Your task to perform on an android device: My son requires hiking shoes. So, in the eBay app, look for hiking shoes.
Image 0: 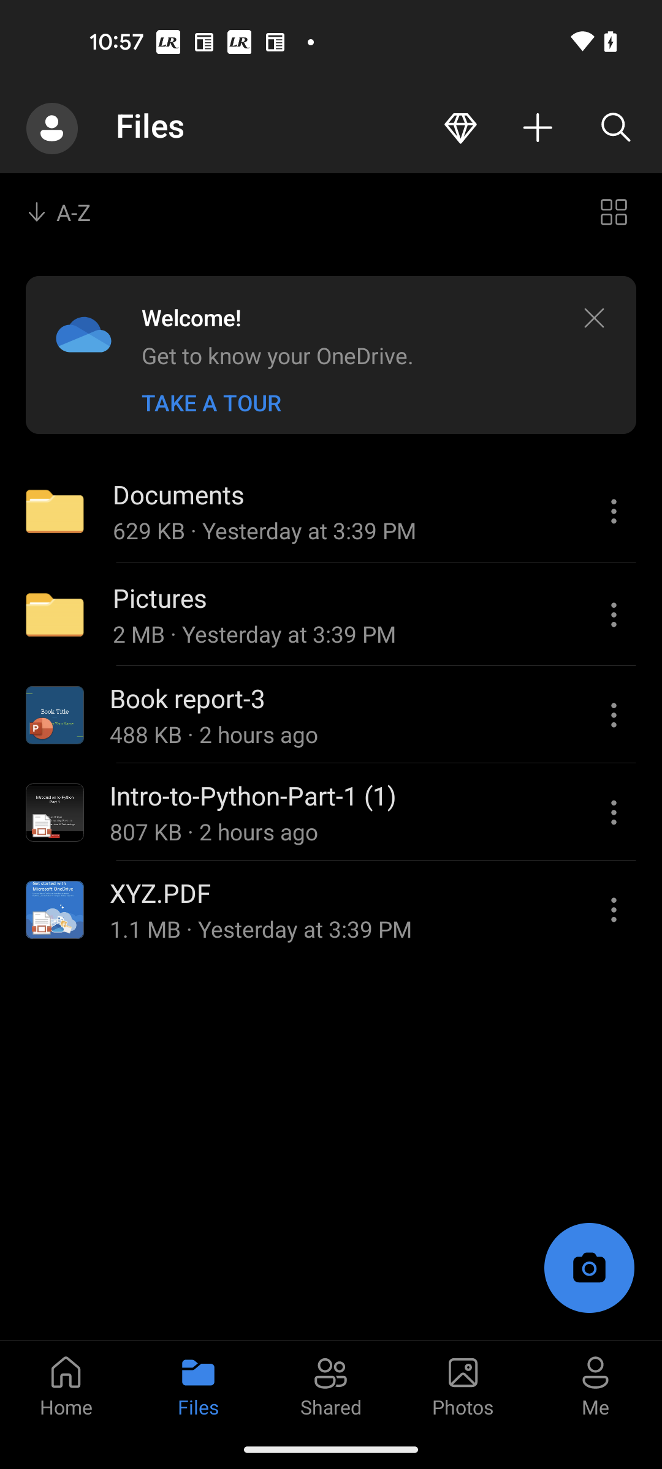
Open eBay app
Step 0: open app "eBay"
Image 1: 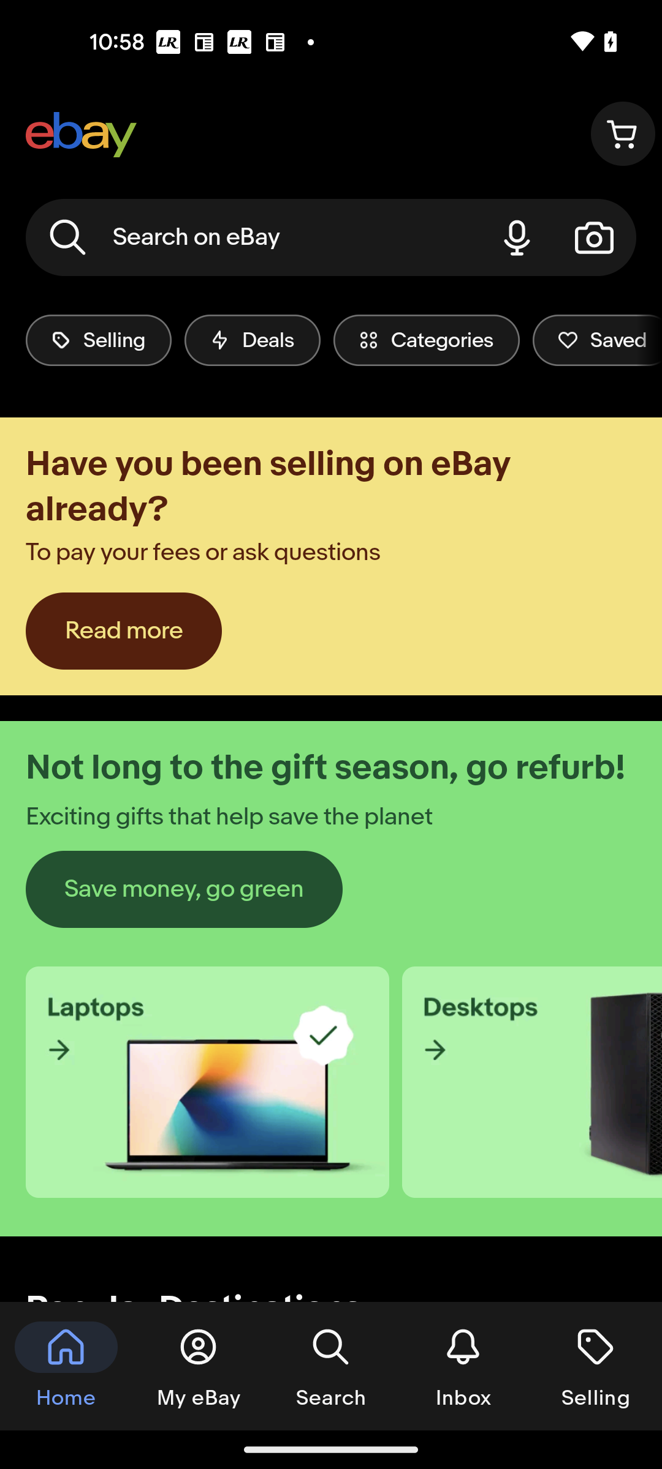
Go to the eBay search bar
Step 1: click (253, 237)
Image 2: 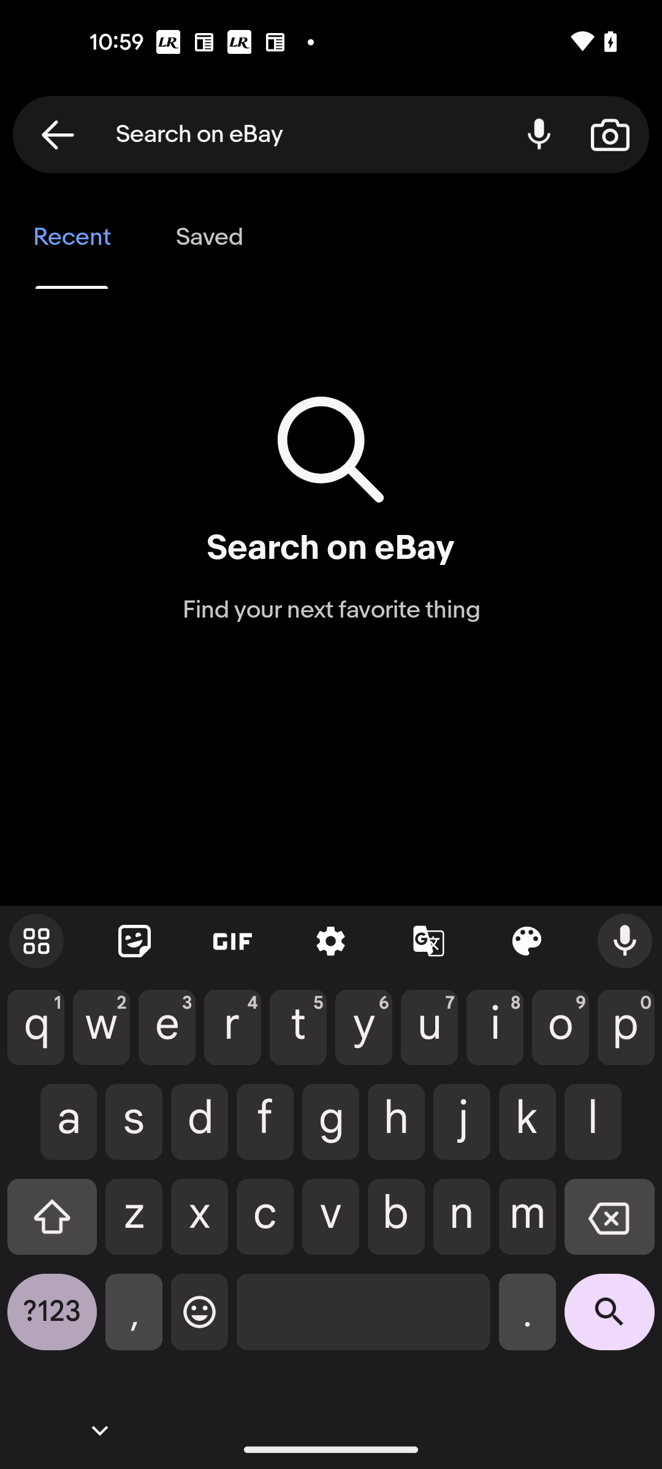
Search for hiking shoes
Step 2: type "Hiking shoes"
Image 3: 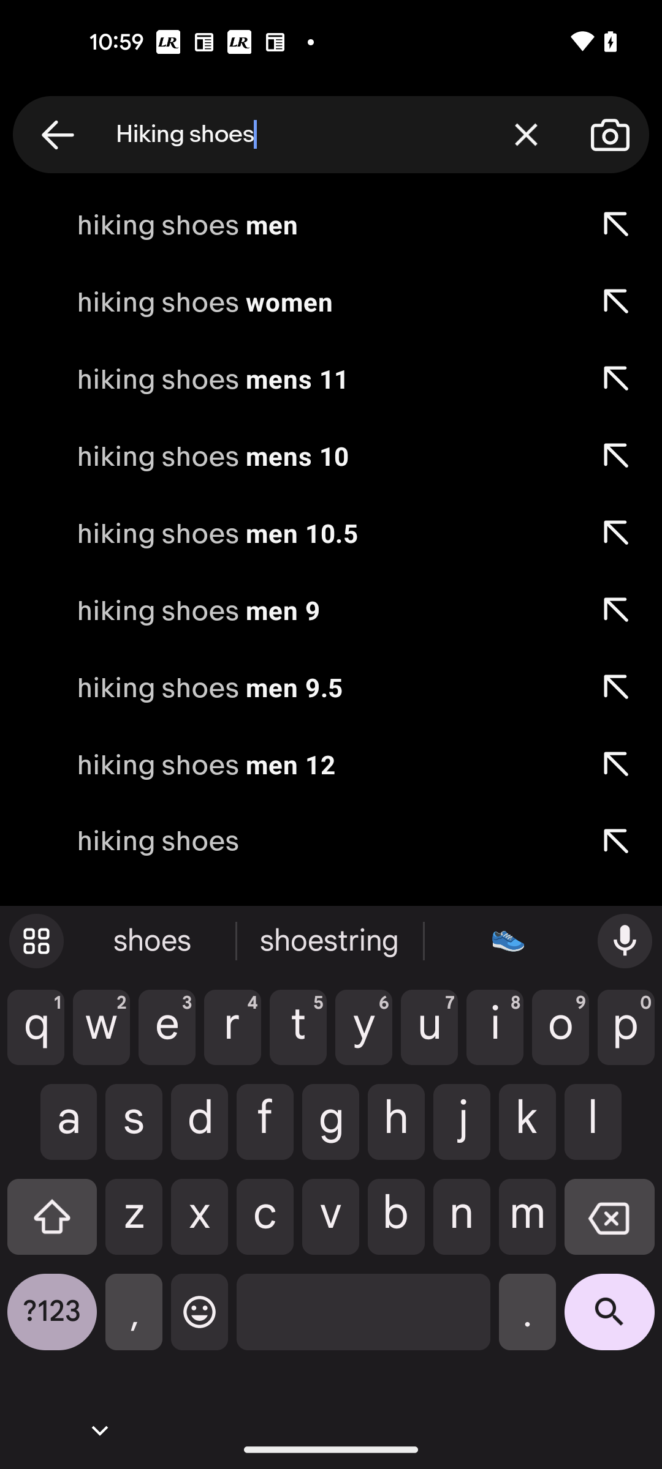
Click on the search icon at the bottom right corner of the screen
Step 3: click (609, 1321)
Image 4: 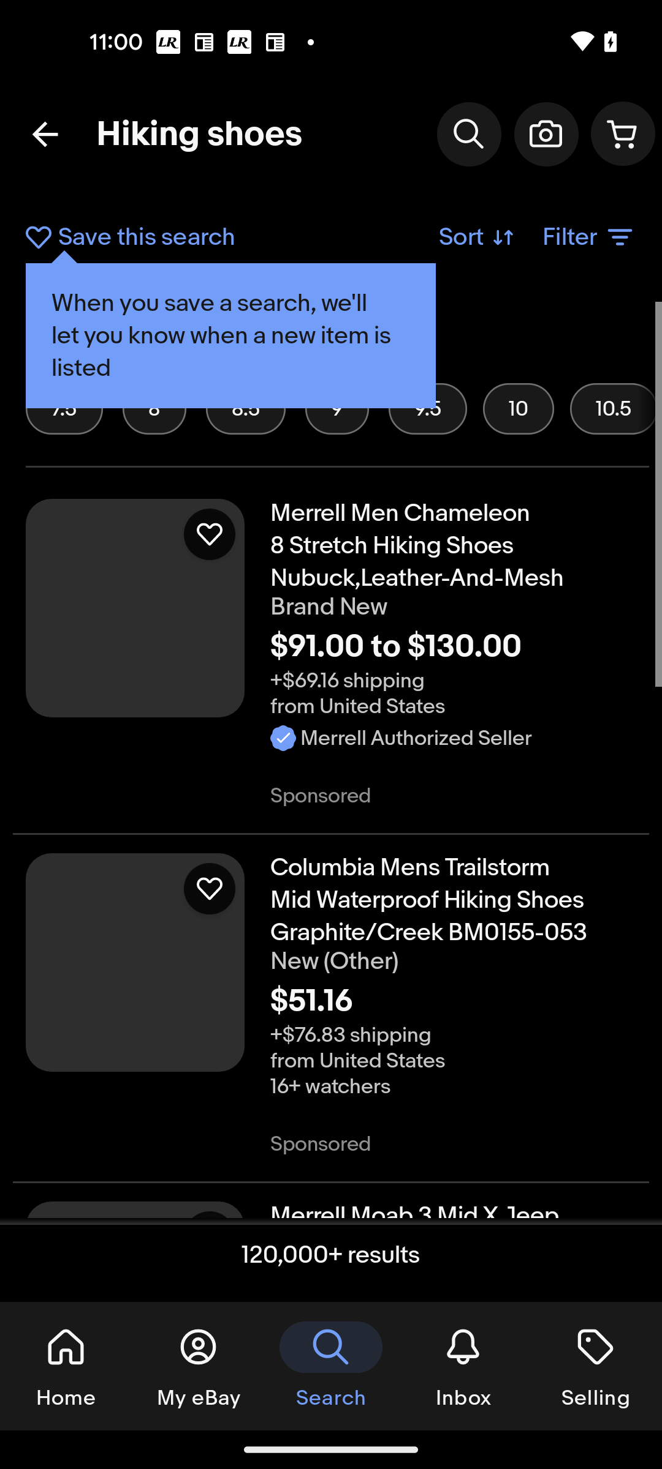
Click on the search icon at the bottom right corner of the screen
Step 4: wait